Your task to perform on an android device: I want to get the direction from Amsterdam Central to London St. Pancras International because I am going for the first time in my life
Image 0: 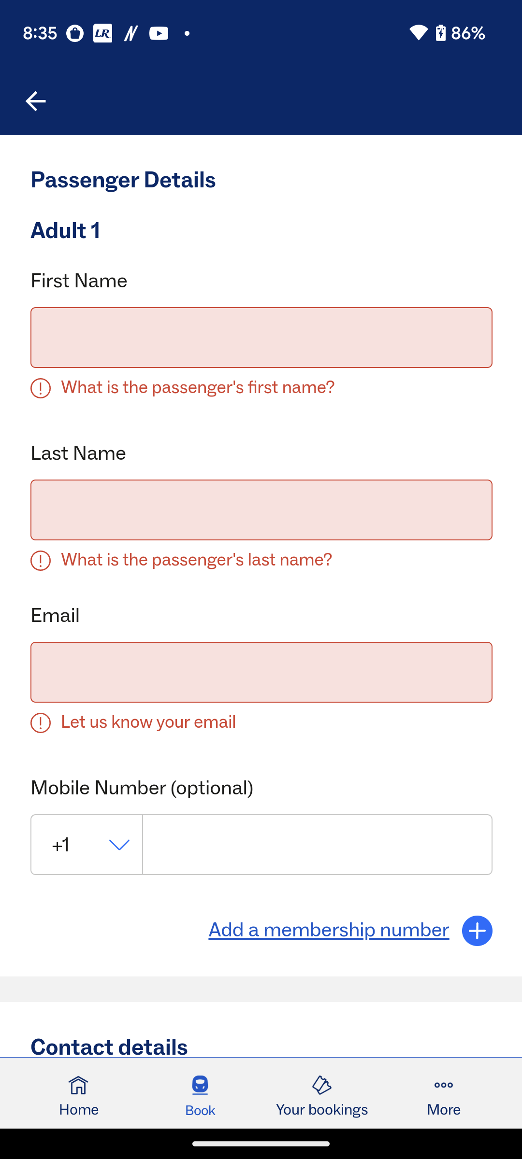
Go back to the screen
Step 0: press back button
Image 1: 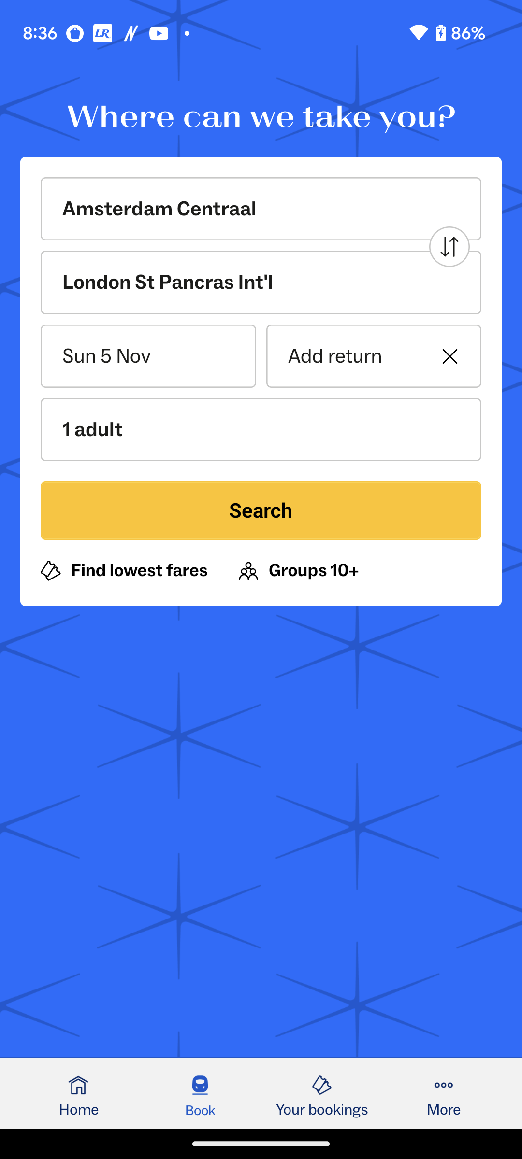
Click on the search button
Step 1: click (355, 522)
Image 2: 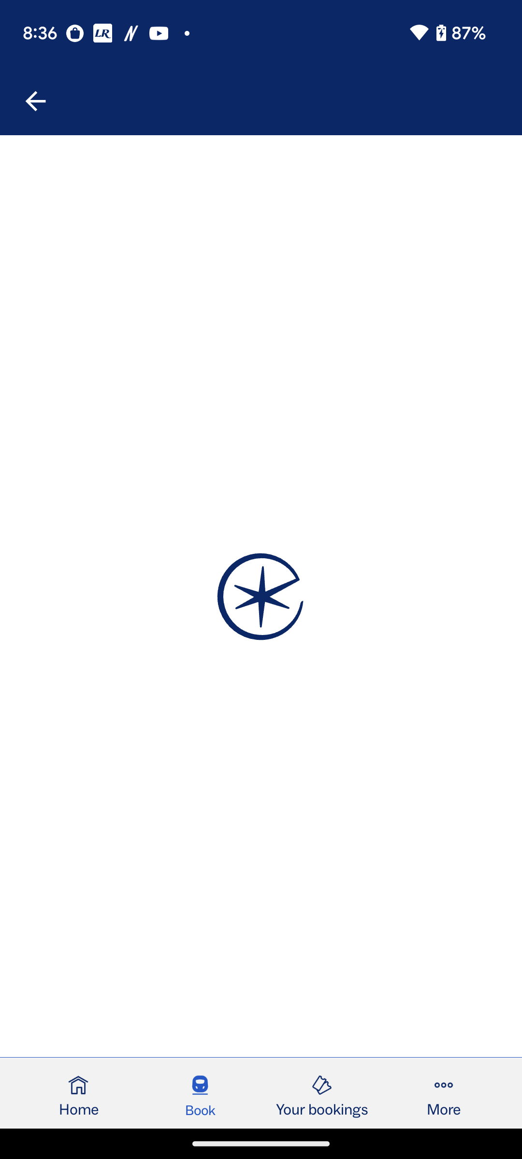
Click on the search button
Step 2: wait
Image 3: 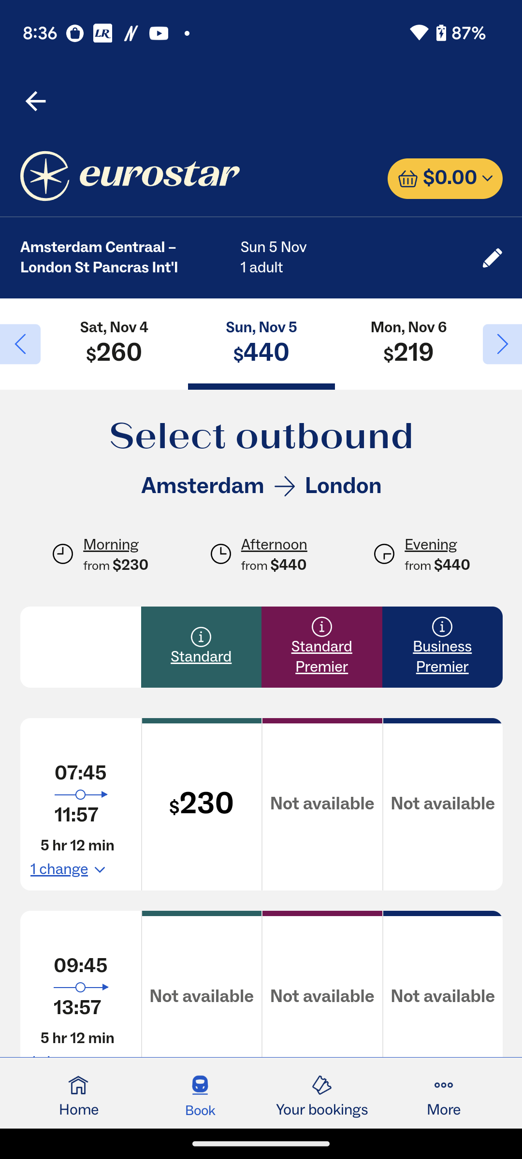
Click on the 1 Change option
Step 3: click (81, 869)
Image 4: 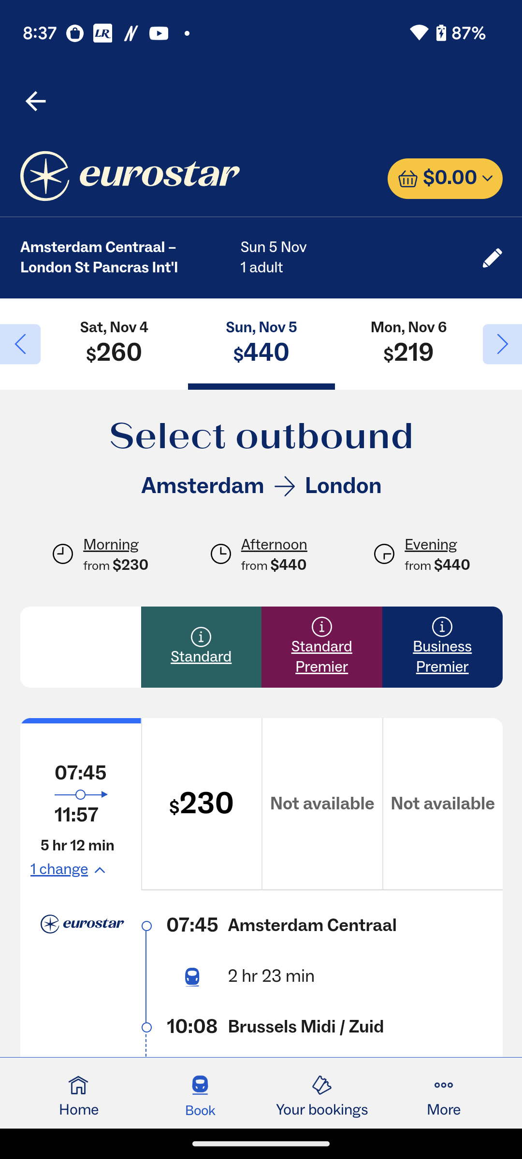
Click on the 1 Change option
Step 4: wait